Your task to perform on an android device: i want to look at reviews on the shopsy app to make sure that SRIZONA Wrench Tool Kit Screwdriver and socket set Automobile Motorcycle Tool Box Set Socket wrench Sleeve Suit Hardware Auto car Repair Wrenches Set Ratchet Screwdriver Set  is a higher-quality item.
Image 0: 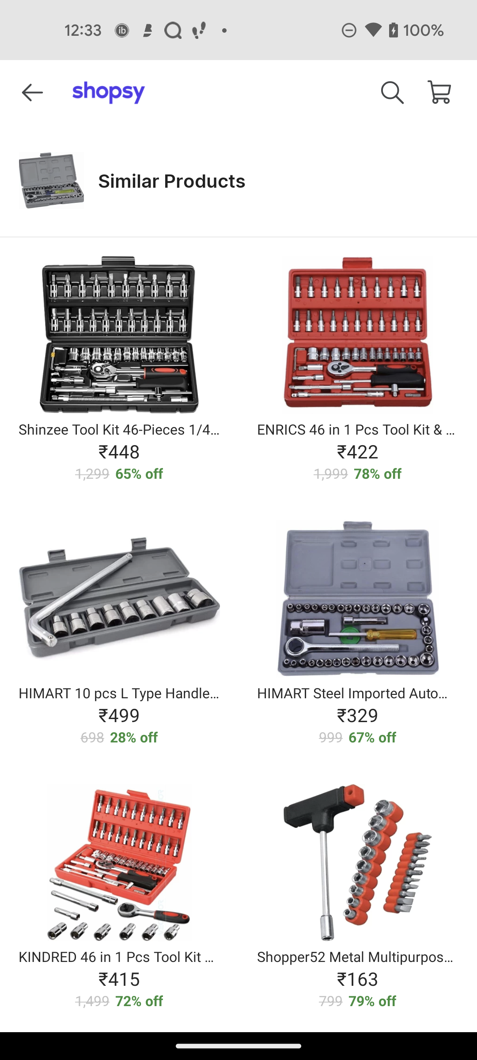
Go bact to the previous page
Step 0: press back button
Image 1: 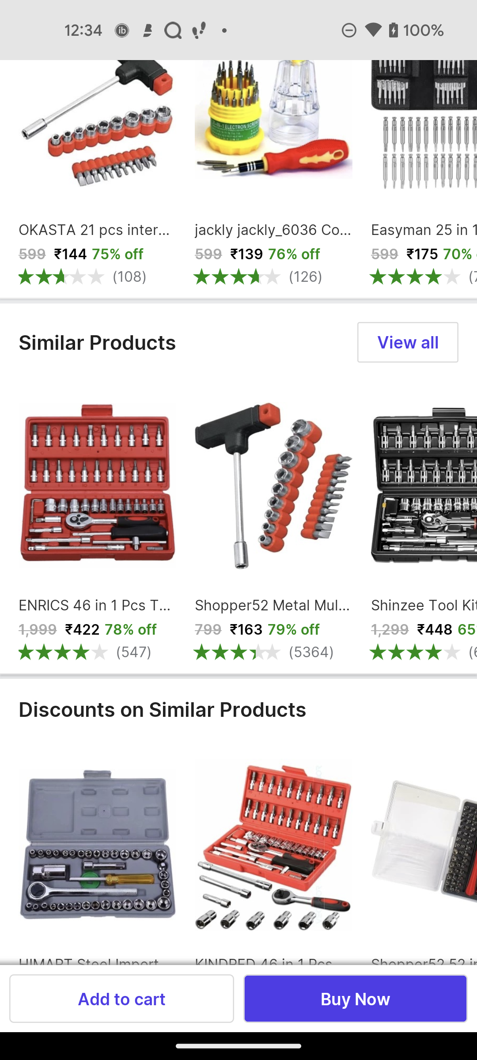
Swipe down to see reviews
Step 1: scroll up
Image 2: 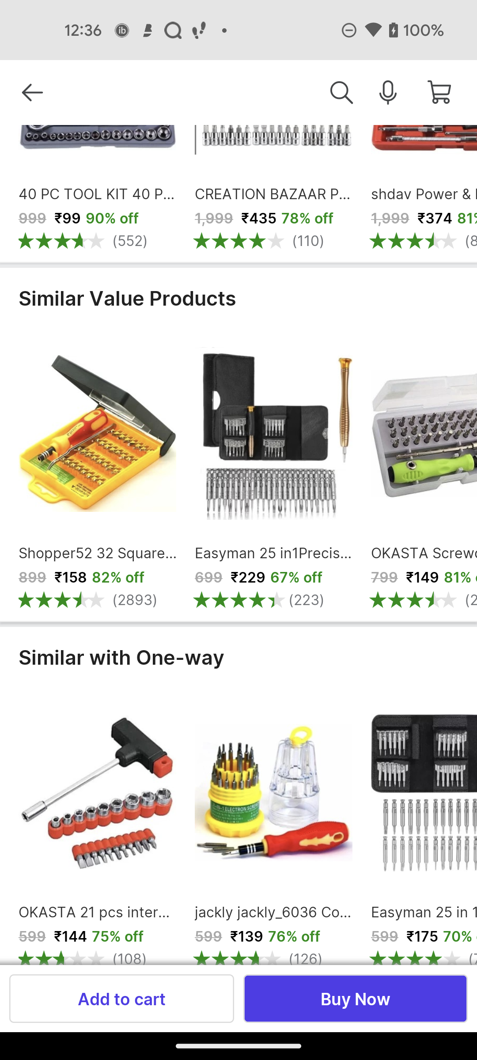
Swipe down to see reviews
Step 2: scroll up
Image 3: 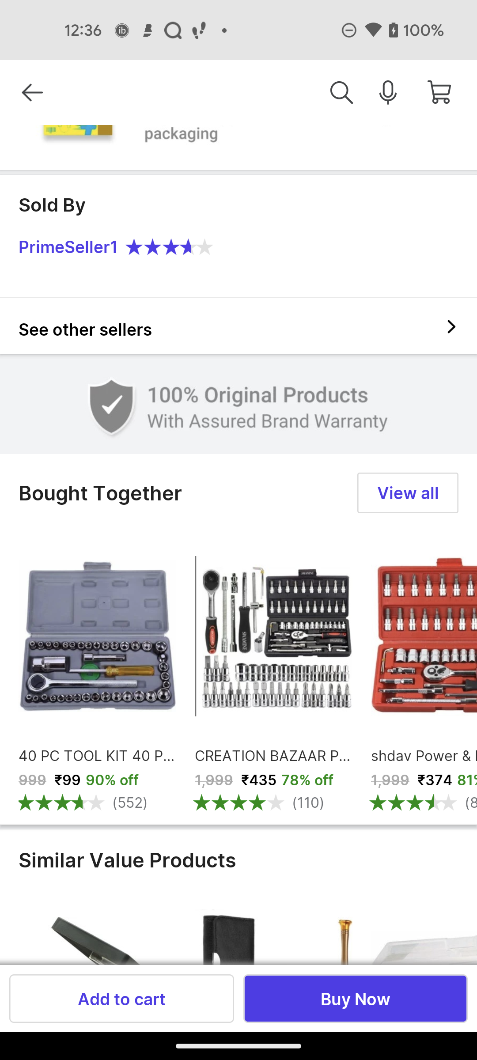
Swipe down to see reviews
Step 3: scroll up
Image 4: 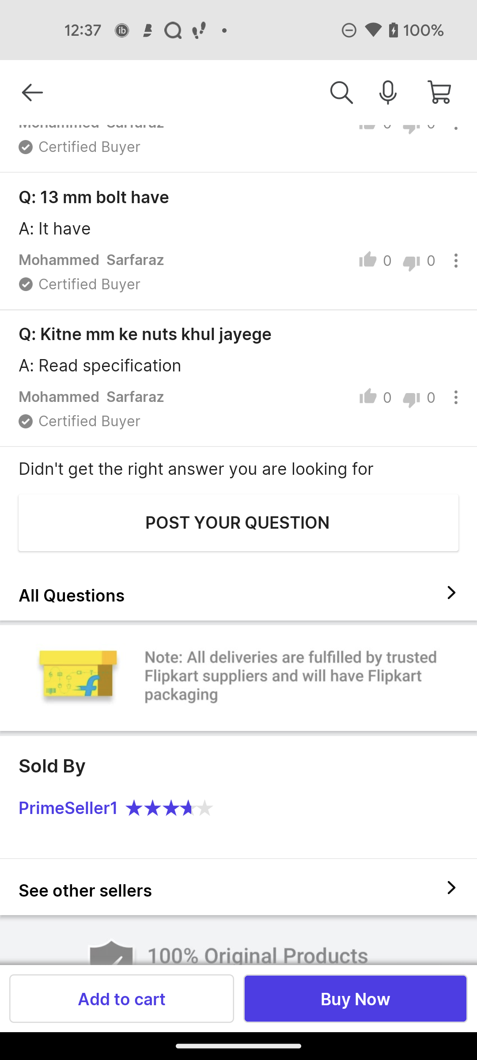
Swipe down to see reviews
Step 4: scroll up
Image 5: 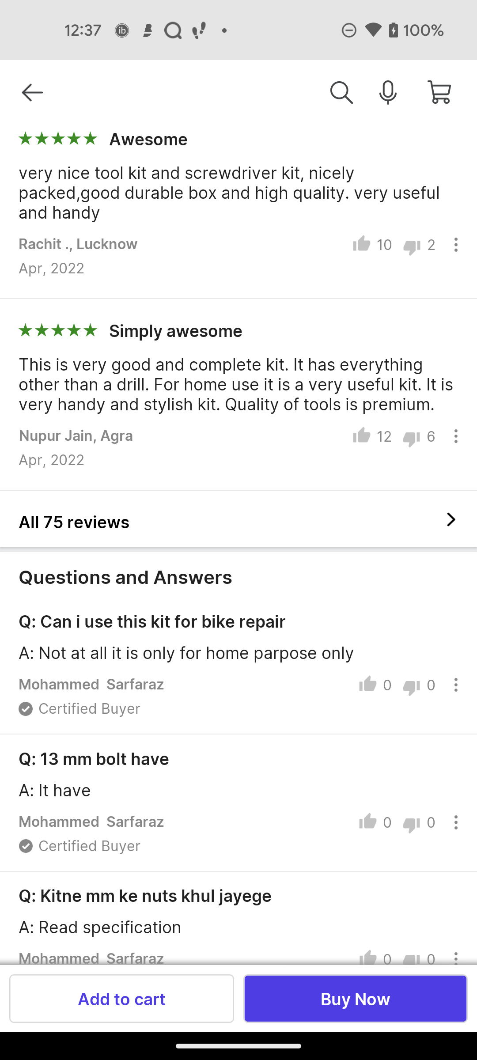
Click on All 75 reviews
Step 5: click (168, 539)
Image 6: 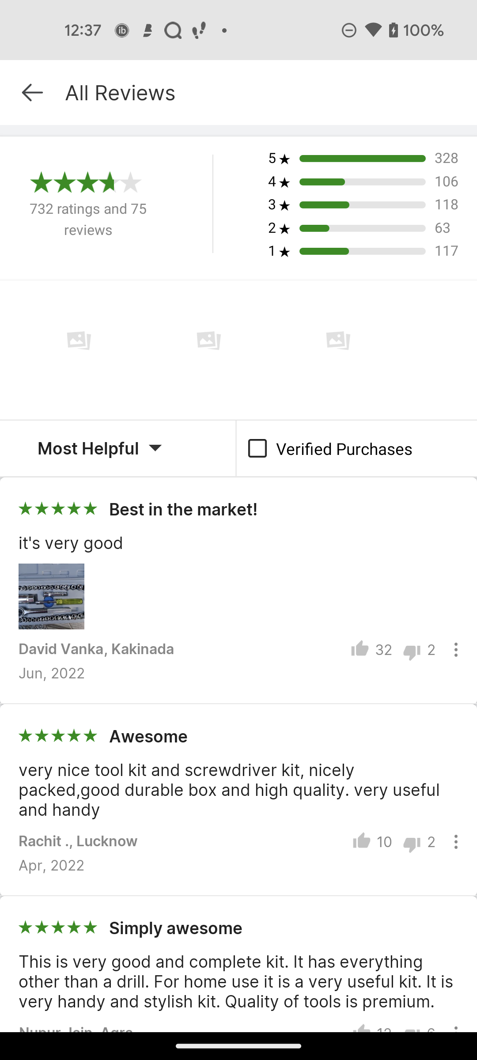
Swipe up
Step 6: scroll down